Your task to perform on an android device: Set a timer for 10 minutes
Image 0: 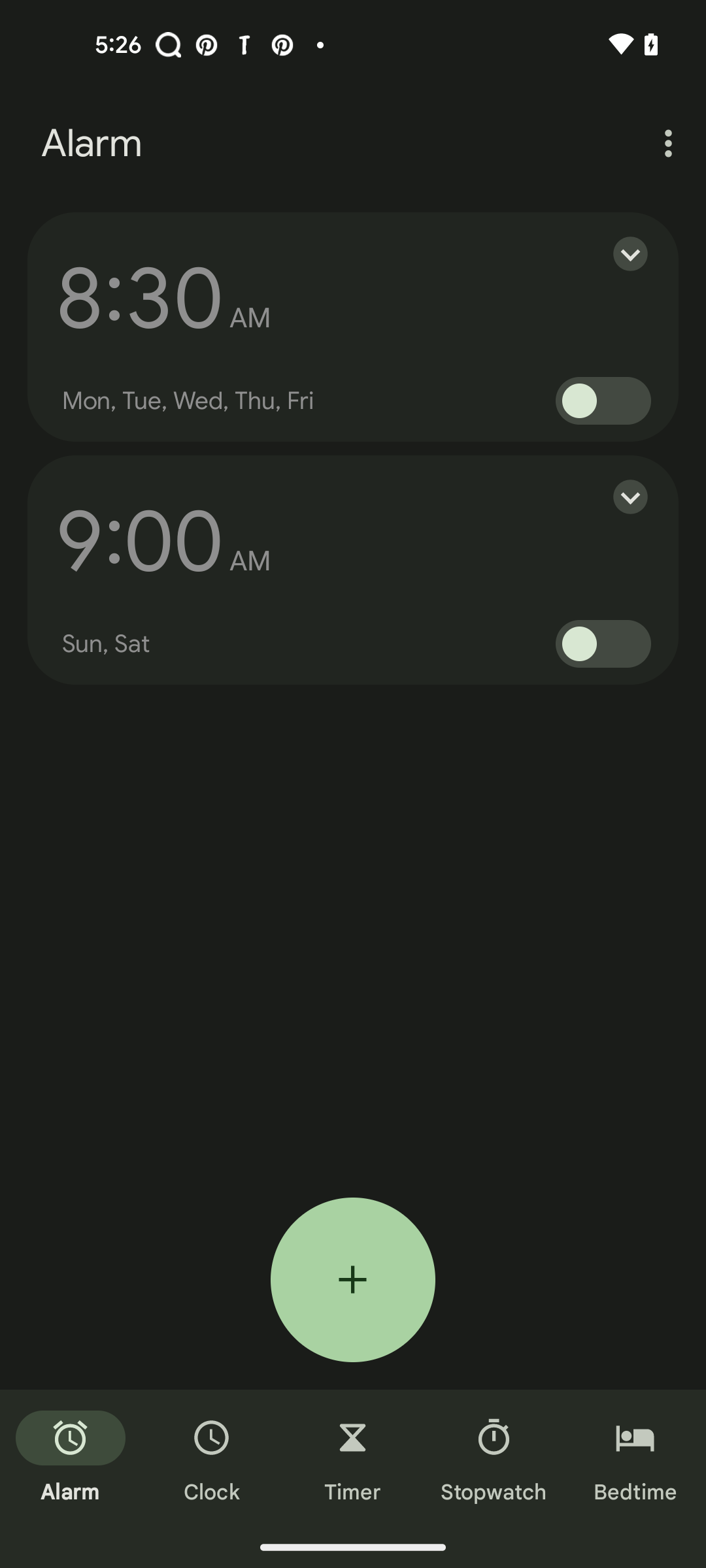
click on the timer tab
Step 0: click (353, 1458)
Image 1: 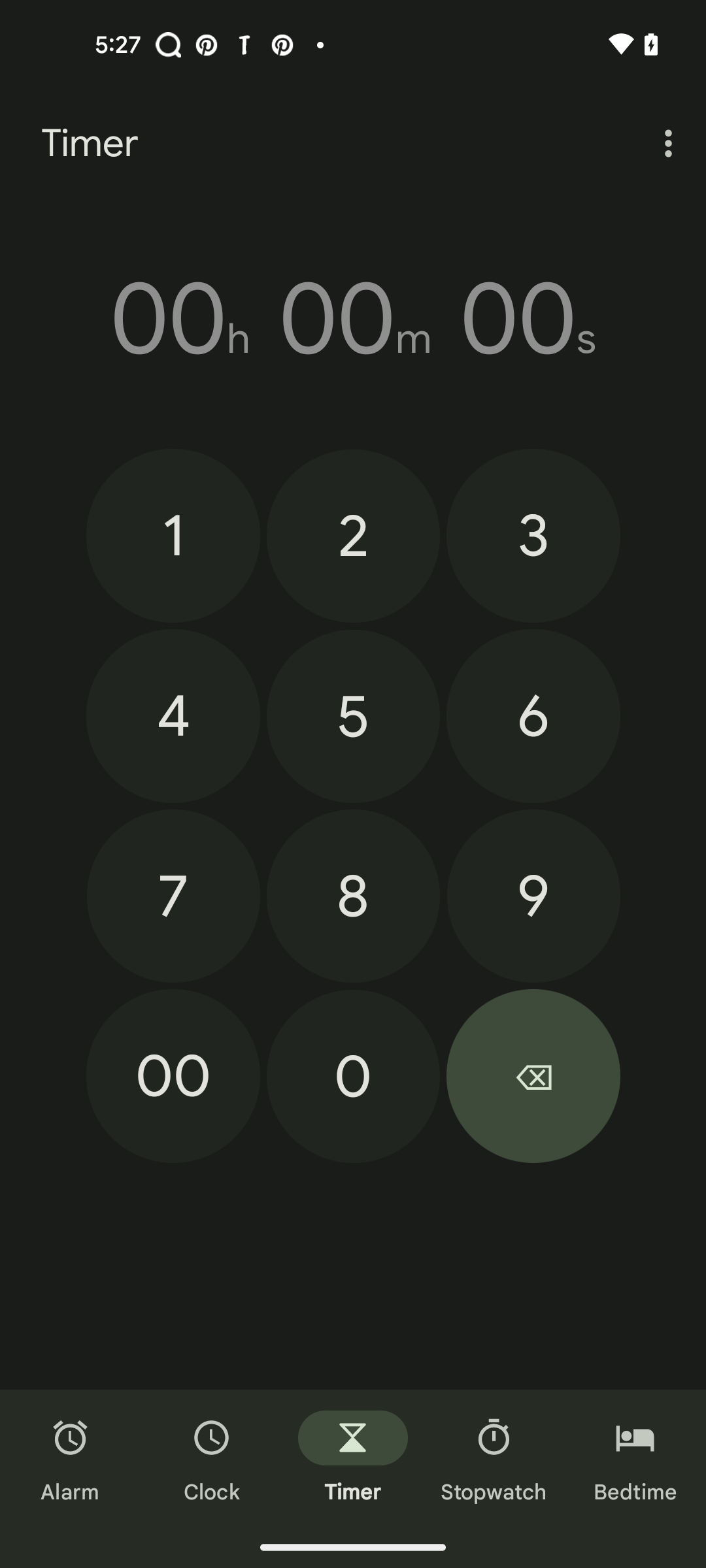
click on 1
Step 1: click (173, 536)
Image 2: 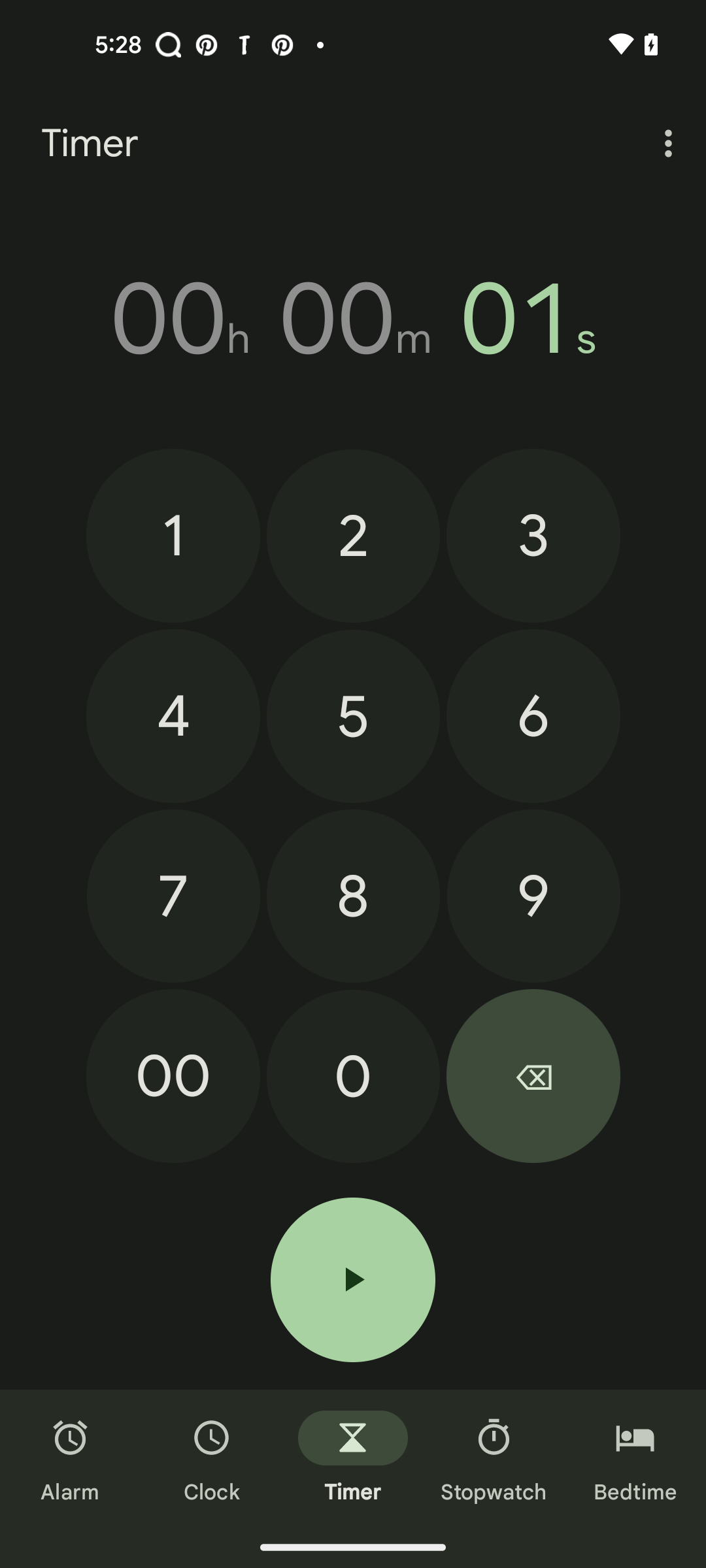
click on 00
Step 2: click (173, 1076)
Image 3: 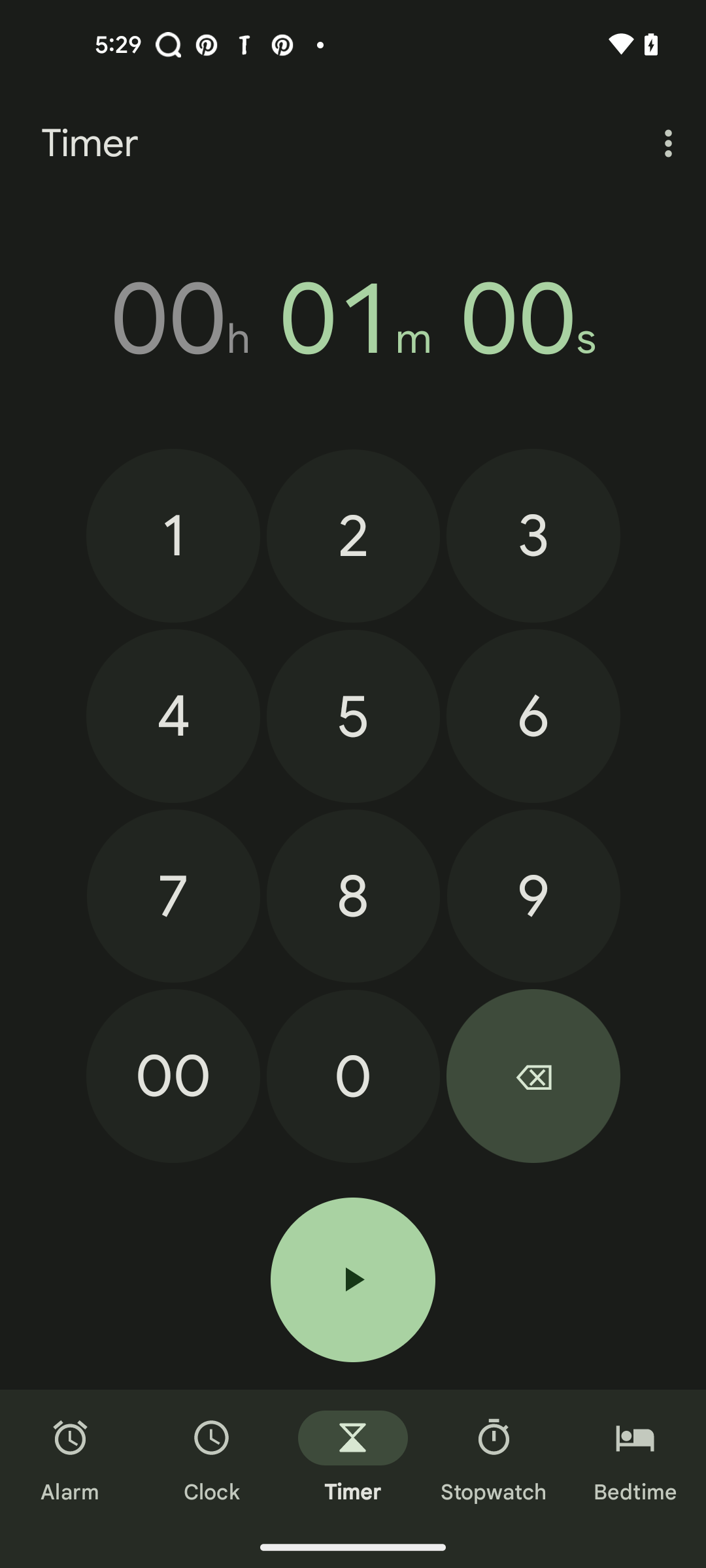
click on 0
Step 3: click (353, 1075)
Image 4: 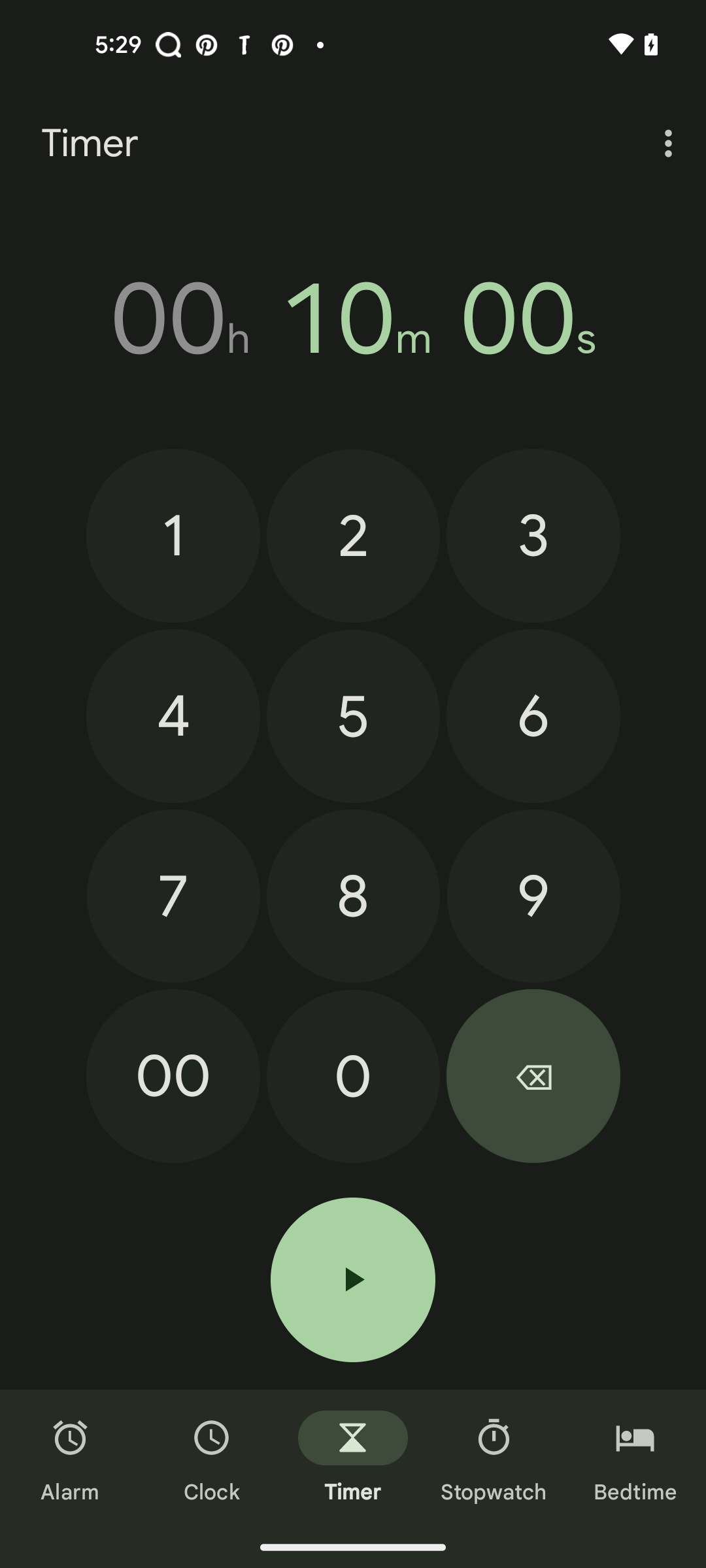
click on play button
Step 4: click (353, 1279)